Your task to perform on an android device: Find out the phone build number
Image 0: 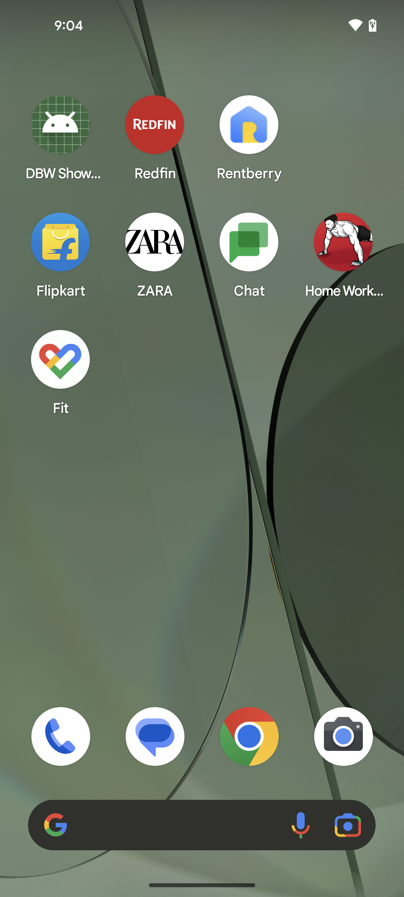
Open the Settings app
Step 0: open app "Settings"
Image 1: 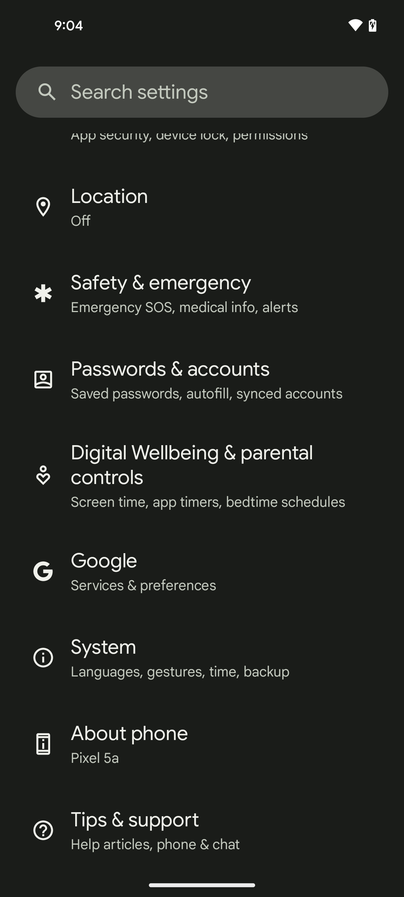
Click on the About phone setting
Step 1: click (129, 733)
Image 2: 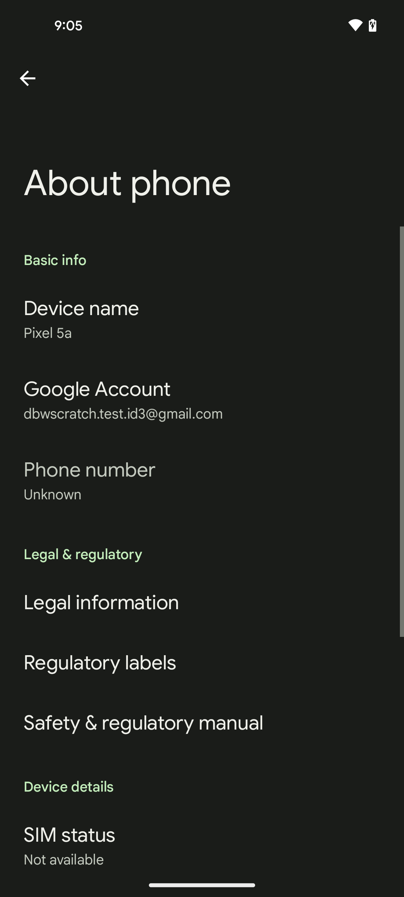
Scroll up to look for Build number
Step 2: scroll down
Image 3: 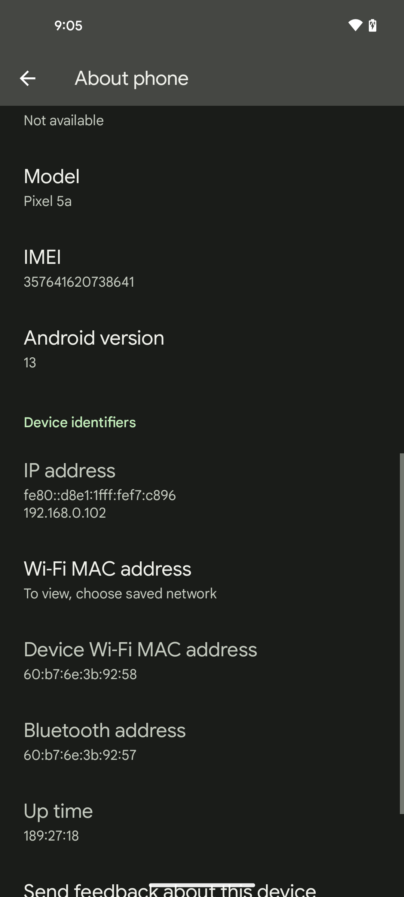
Scroll up to look for Build number
Step 3: scroll down
Image 4: 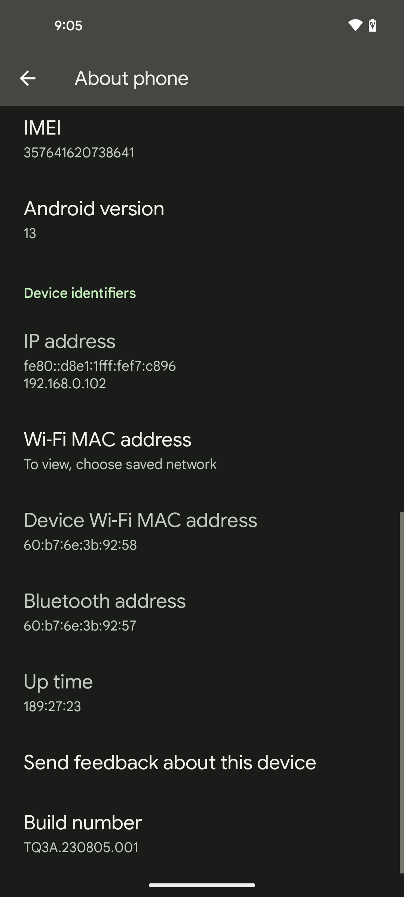
Click on the Build number
Step 4: click (83, 823)